Your task to perform on an android device: As I love the baked tofu cheesecake and am satisfied with the taste, I rate the recipe 4 stars in the All Recipe app.
Image 0: 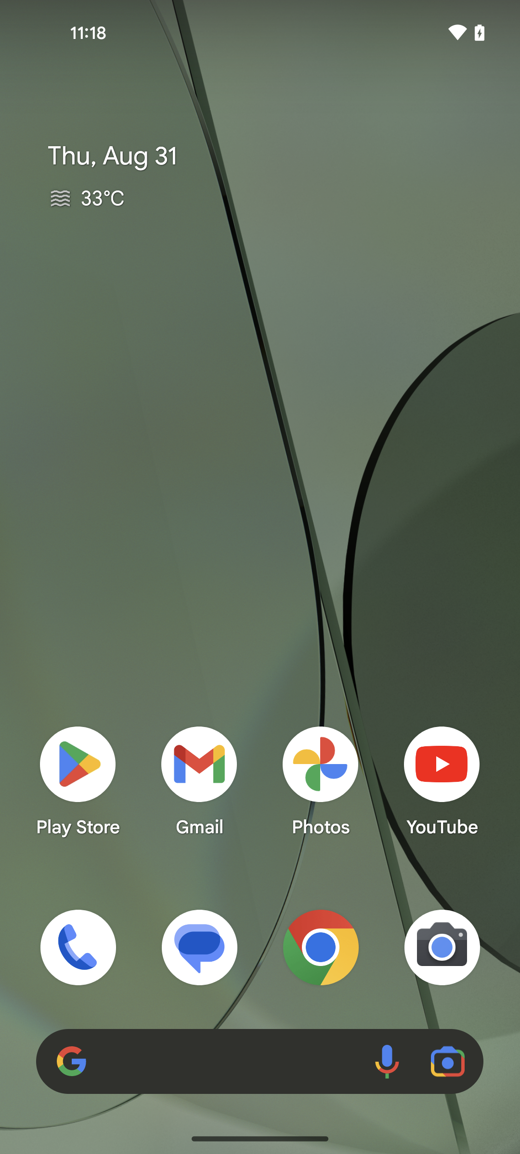
Open the All Recipe app
Step 0: open app "All Recipes"
Image 1: 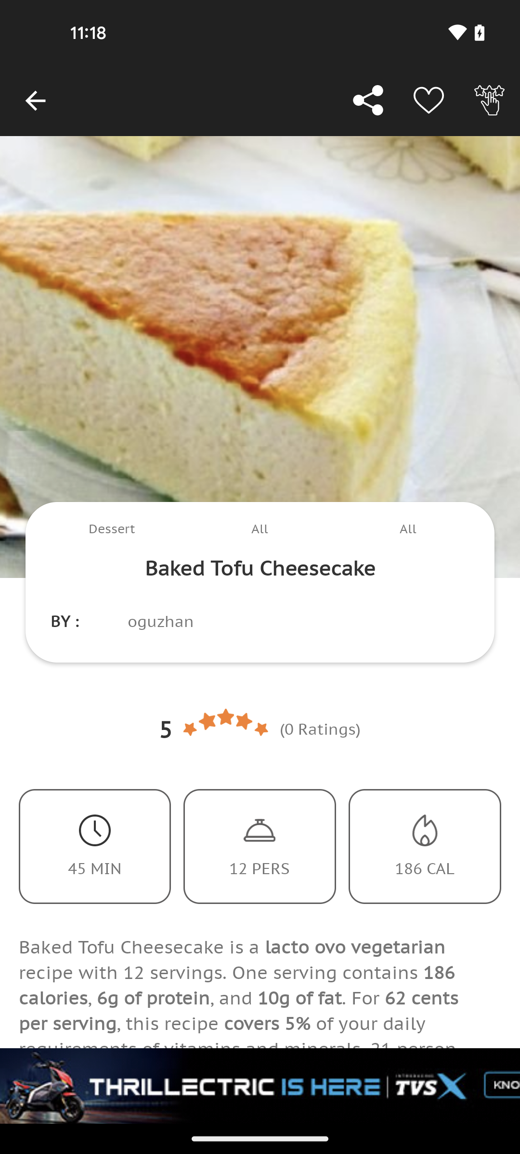
Click on the star rating icon at the top right corner of the screen
Step 1: click (489, 100)
Image 2: 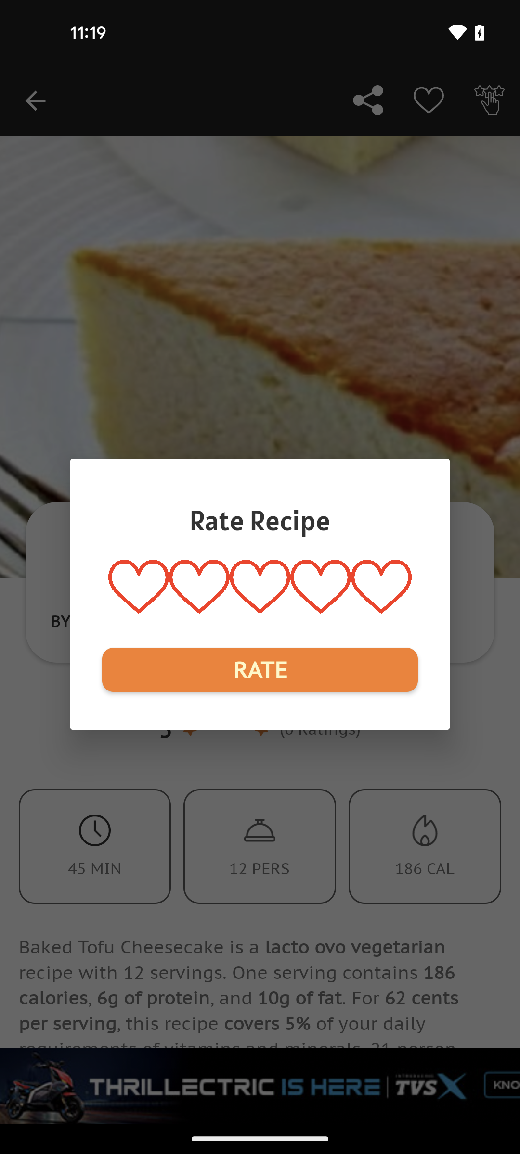
Click on the 5th heart to rate 5 for the recipe
Step 2: click (381, 589)